Your task to perform on an android device: I want to delete the recording titled Morning Thoughts from the Recorder app because it seems the audio is inappropriate.
Image 0: 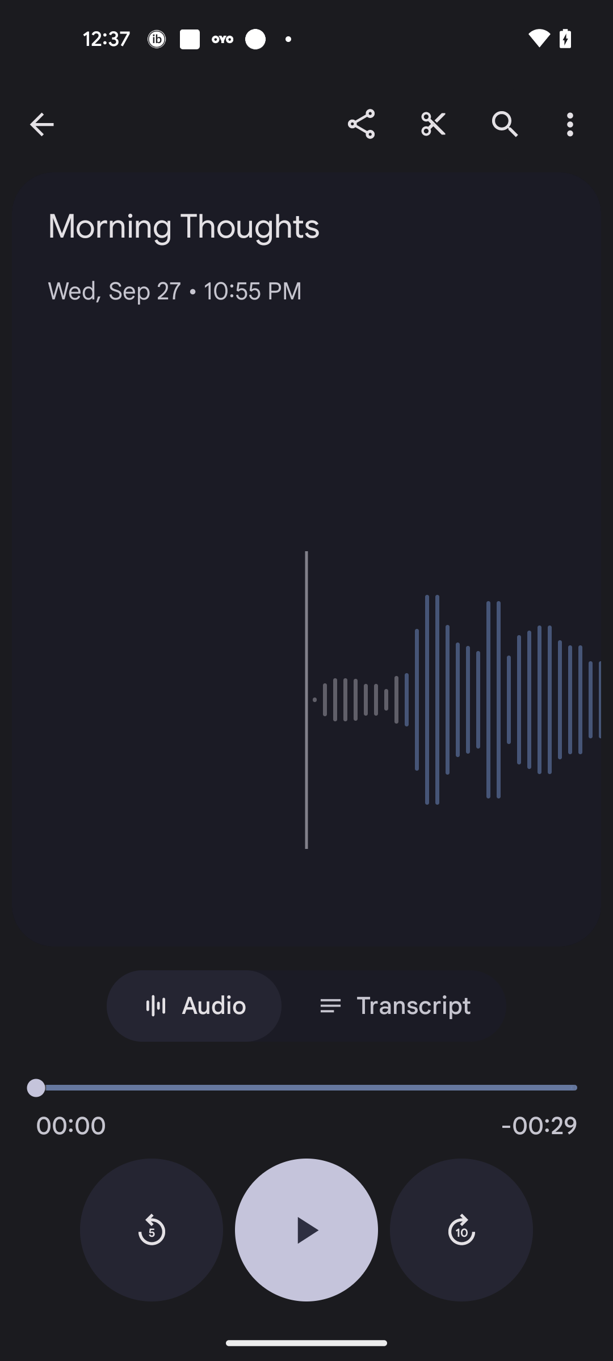
Click on the Three dots icon at the top right corner of the screen
Step 0: click (577, 124)
Image 1: 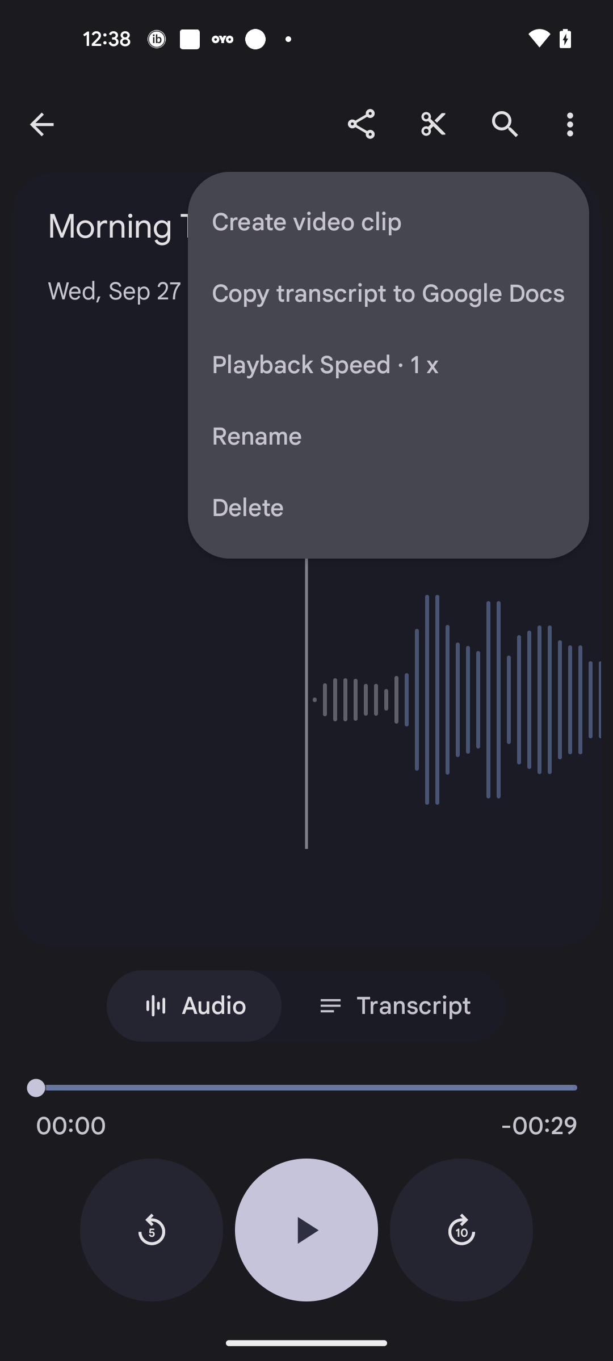
Click on the Delete option
Step 1: click (388, 508)
Image 2: 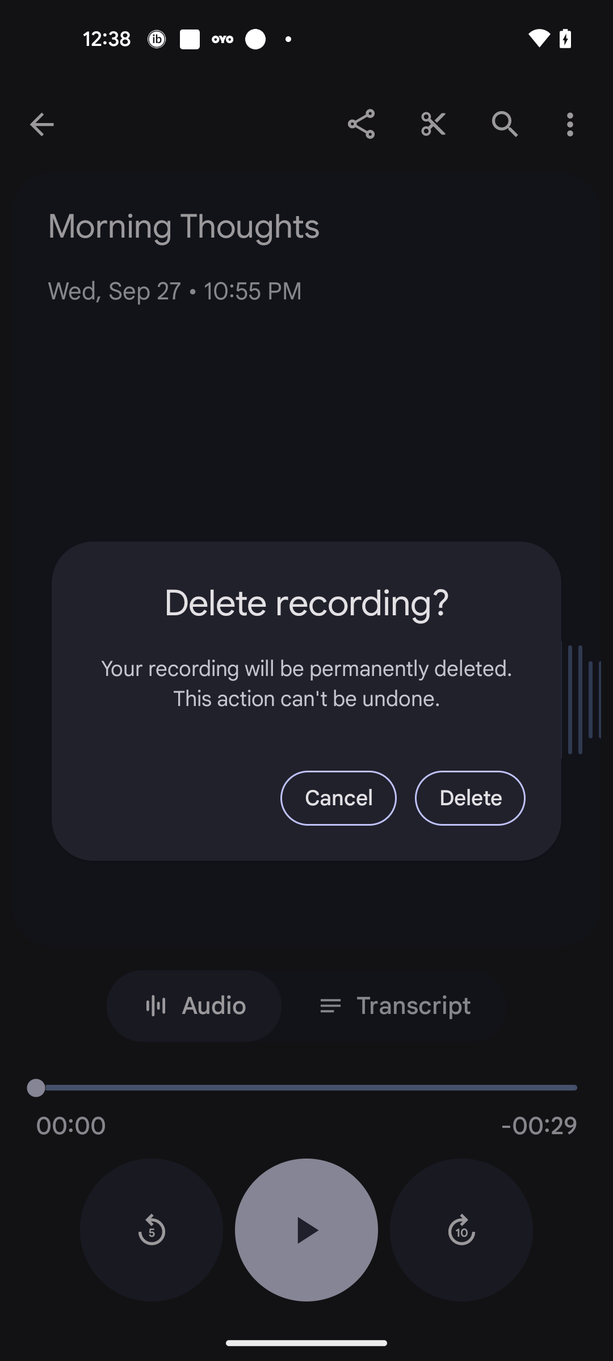
Click on the Delete option
Step 2: click (470, 798)